Your task to perform on an android device: Open the To-Do List app and select all reminders.
Image 0: 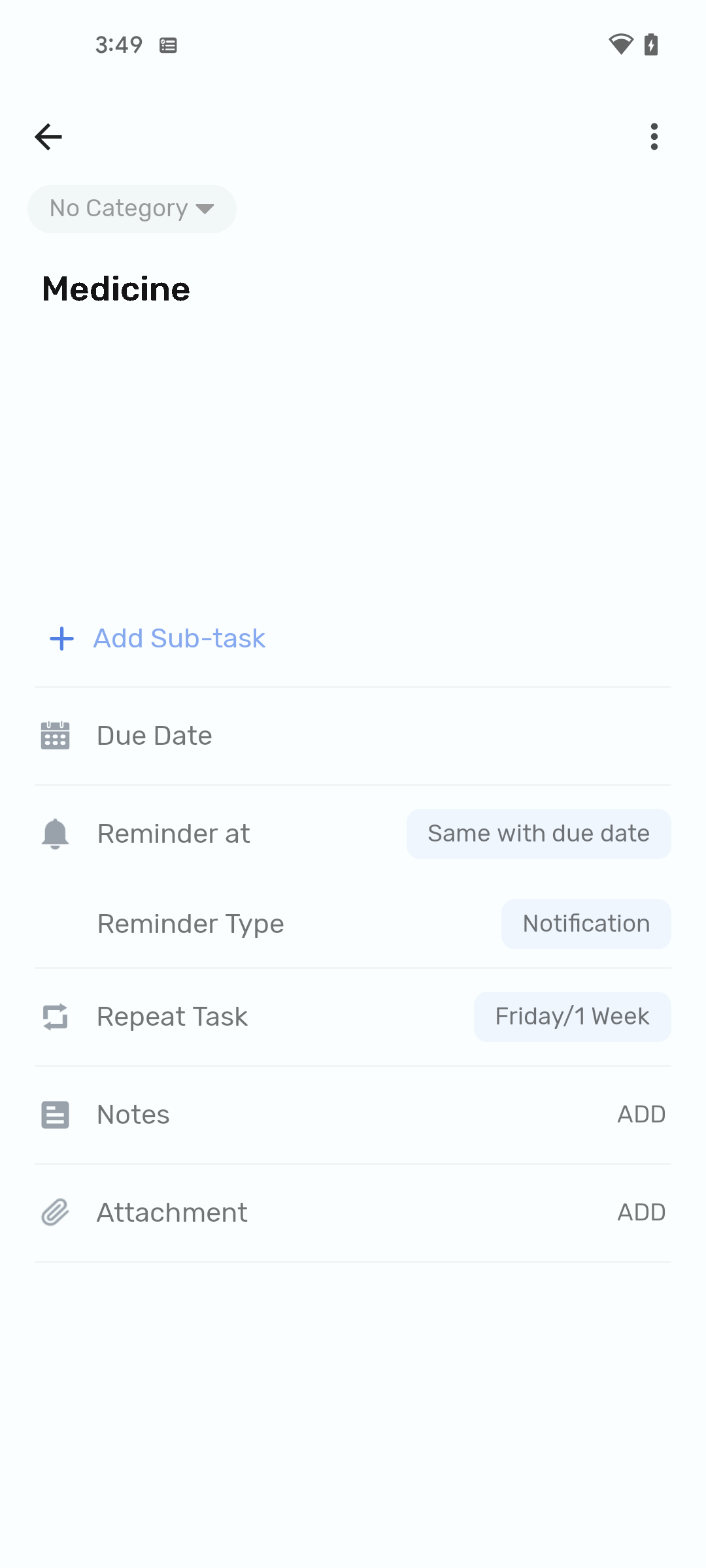
Go back to the previous page
Step 0: press back button